Your task to perform on an android device: Snooze the alarm labeled go to sleep at 12:15 am, as hitting the snooze button can not only disrupt healthy sleep patterns but may leave you feeling drowsy for the rest of the day.
Image 0: 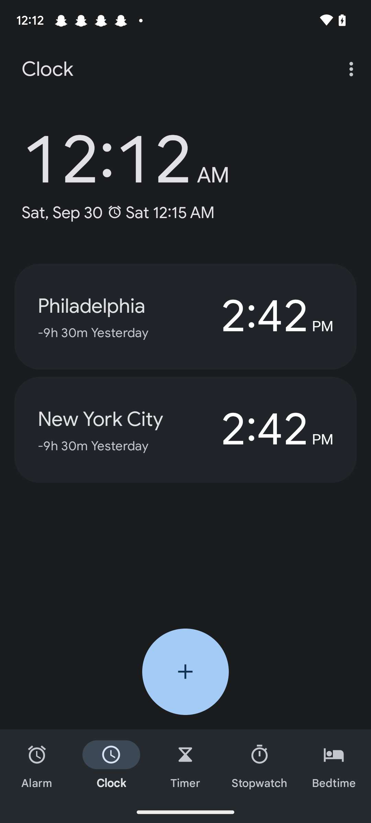
Click on the Alarm at the bottom left corner of the screen.
Step 0: click (37, 765)
Image 1: 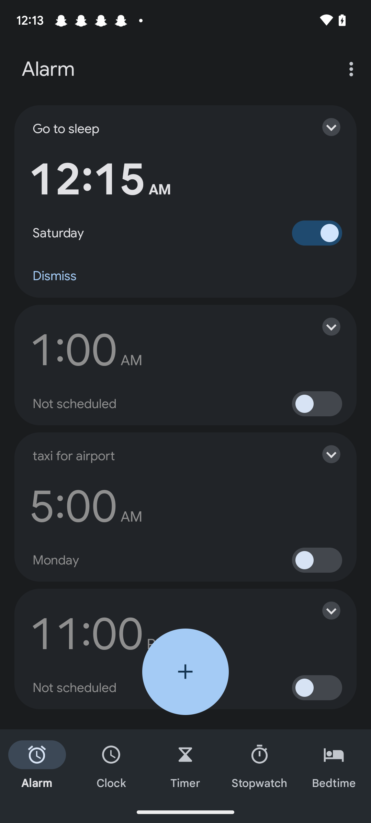
Click on the snooze option at the top of the screen
Step 1: wait
Image 2: 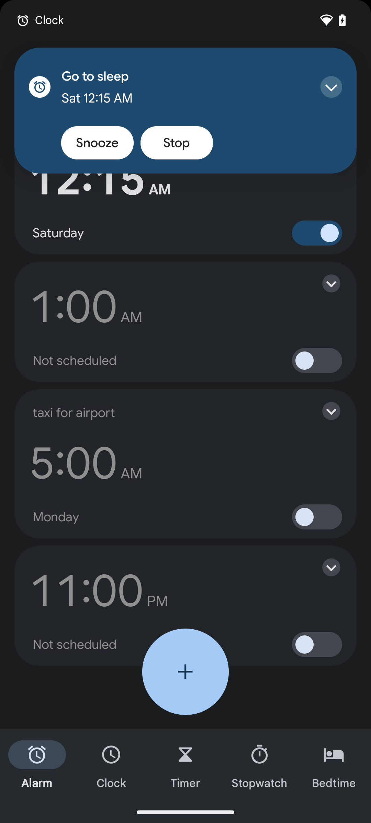
Click on the snooze option at the top of the screen
Step 2: click (97, 143)